Your task to perform on an android device: In the webex meet app , Add the dbwscratch.test.id4@gmail.com to the Cerebra research meeting
Image 0: 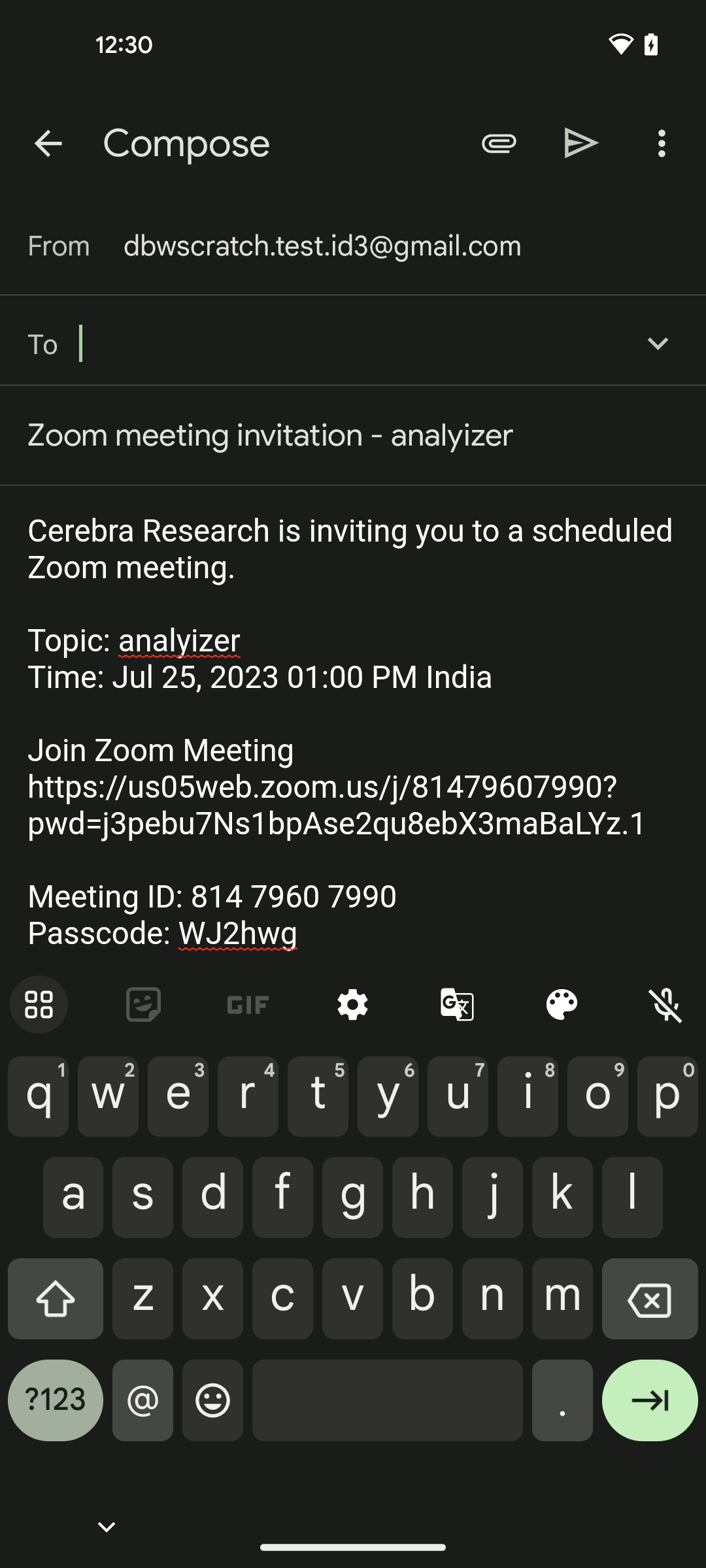
Open the Webex Meet app 
Step 0: open app "Webex Meet"
Image 2: 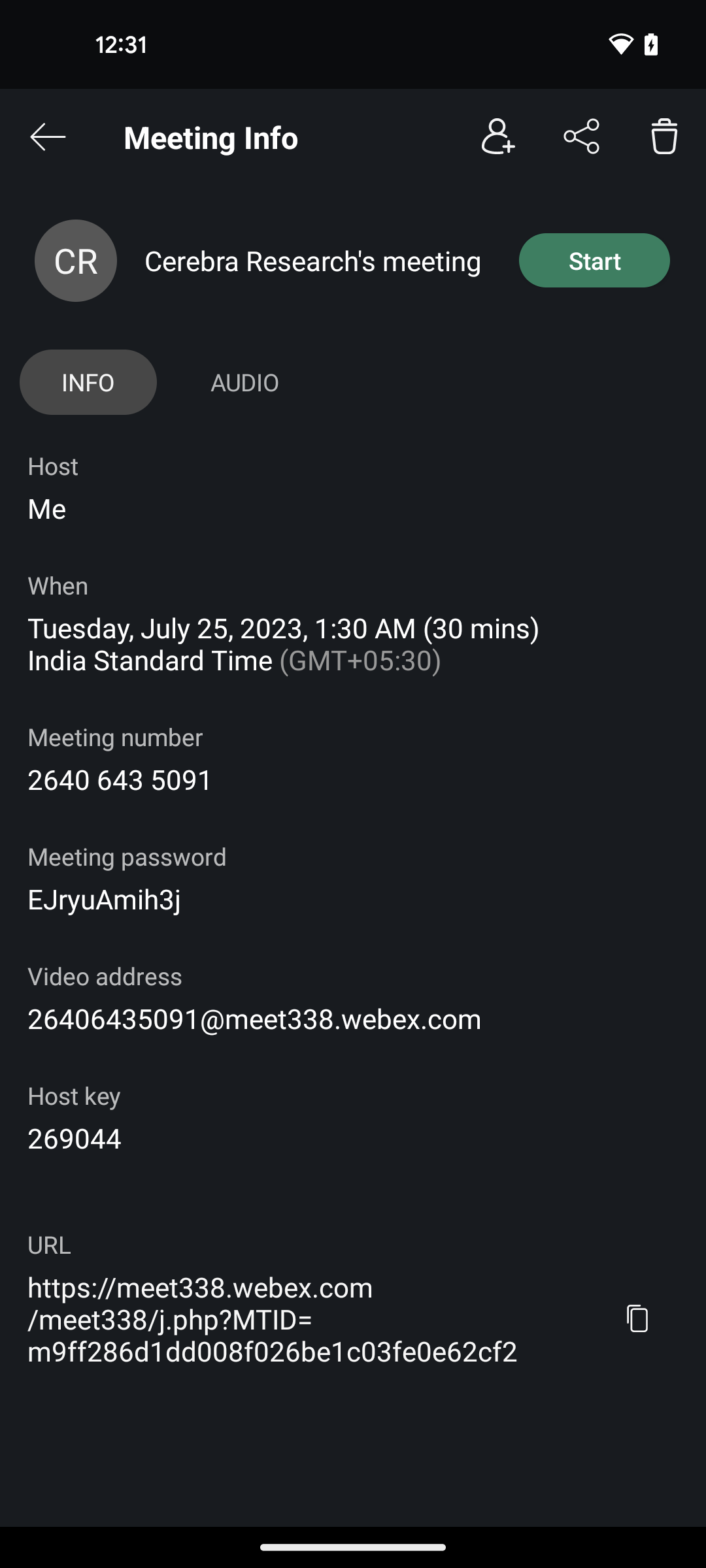
Click on the Add participant button from the top right of the screen options
Step 2: click (498, 137)
Image 3: 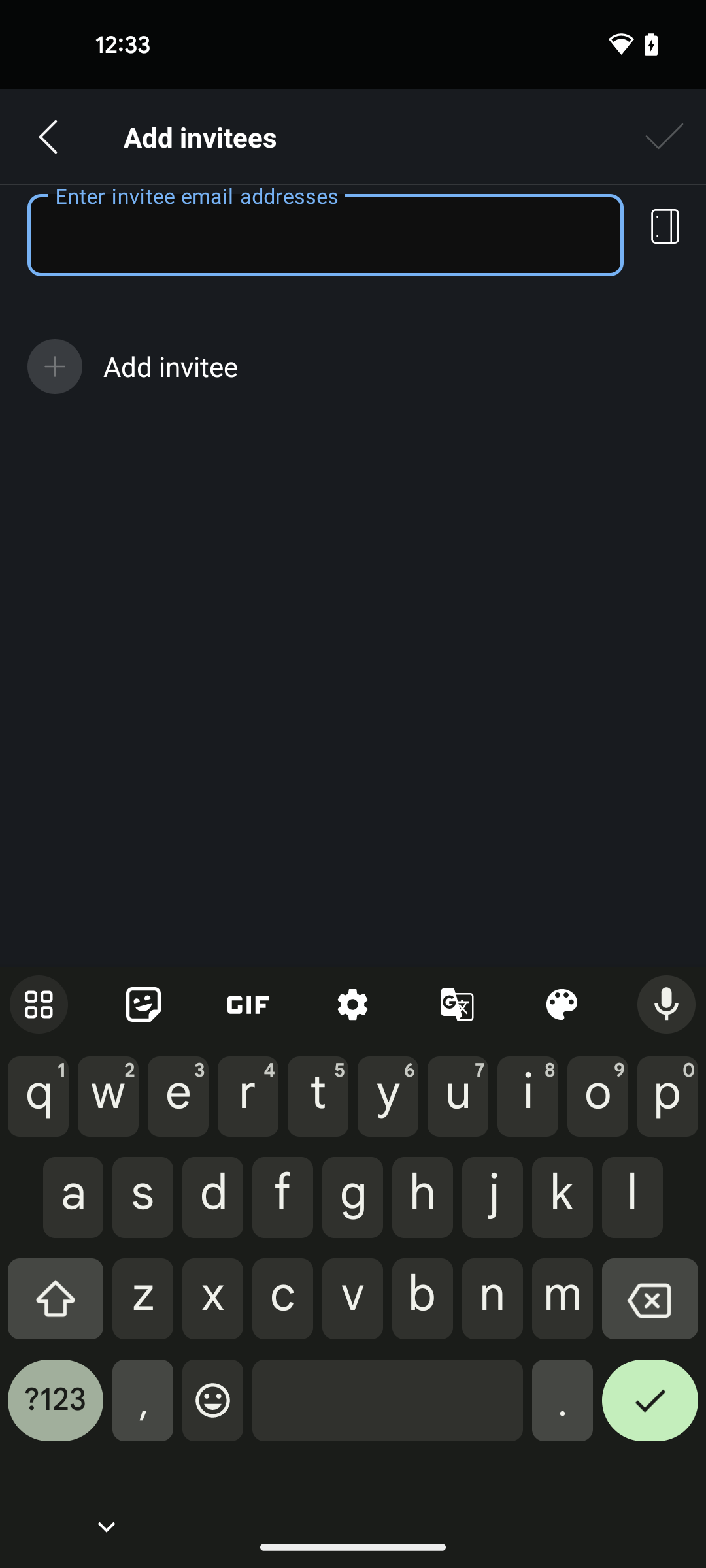
Enter the participant name as dbwscratch.test.id4@gmail.com
Step 3: type "dbwscratch.test.id4@gmail.com"
Image 5: 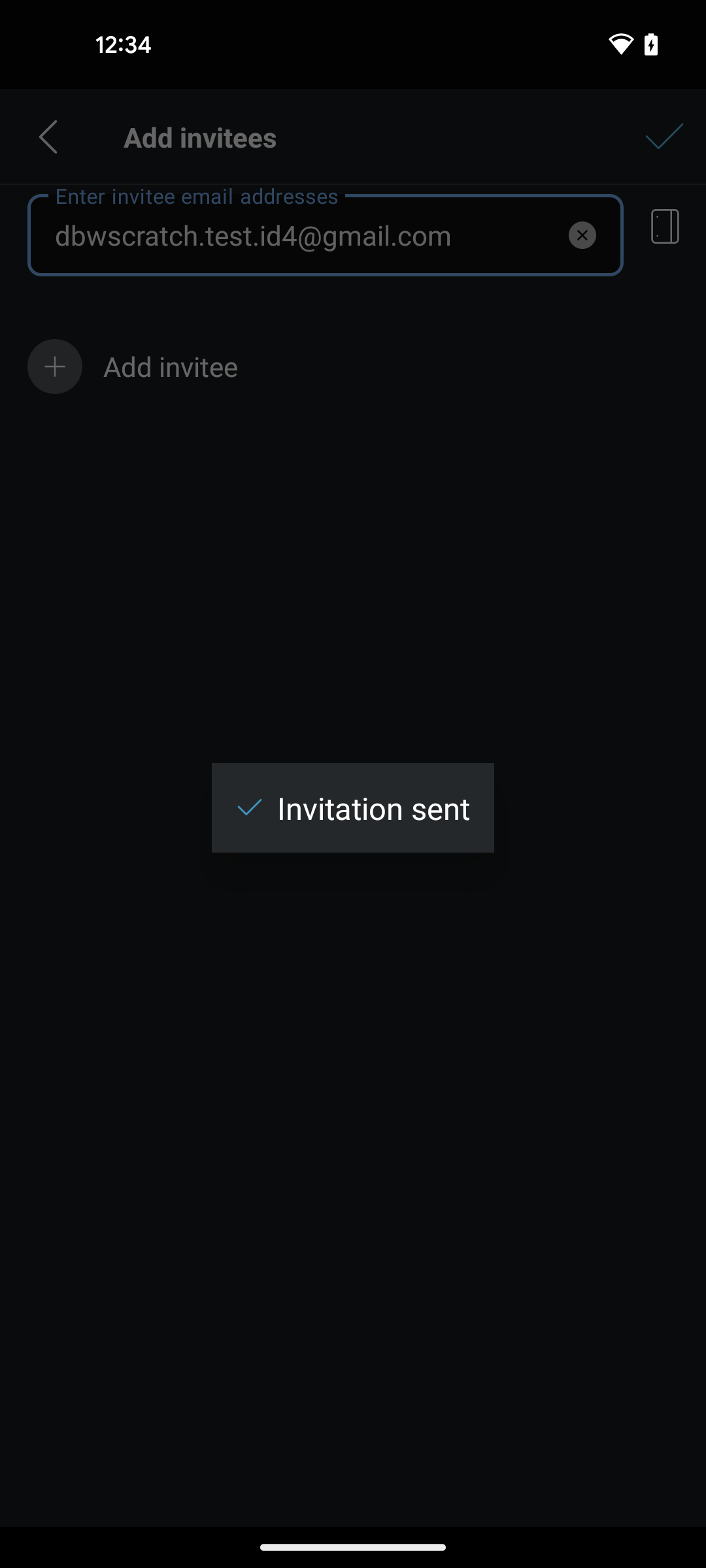
Click on the tick icon at the top right corner of the screen
Step 5: wait